Your task to perform on an android device: The drawing is now finished. I'd like to save this sketch.
Image 1: 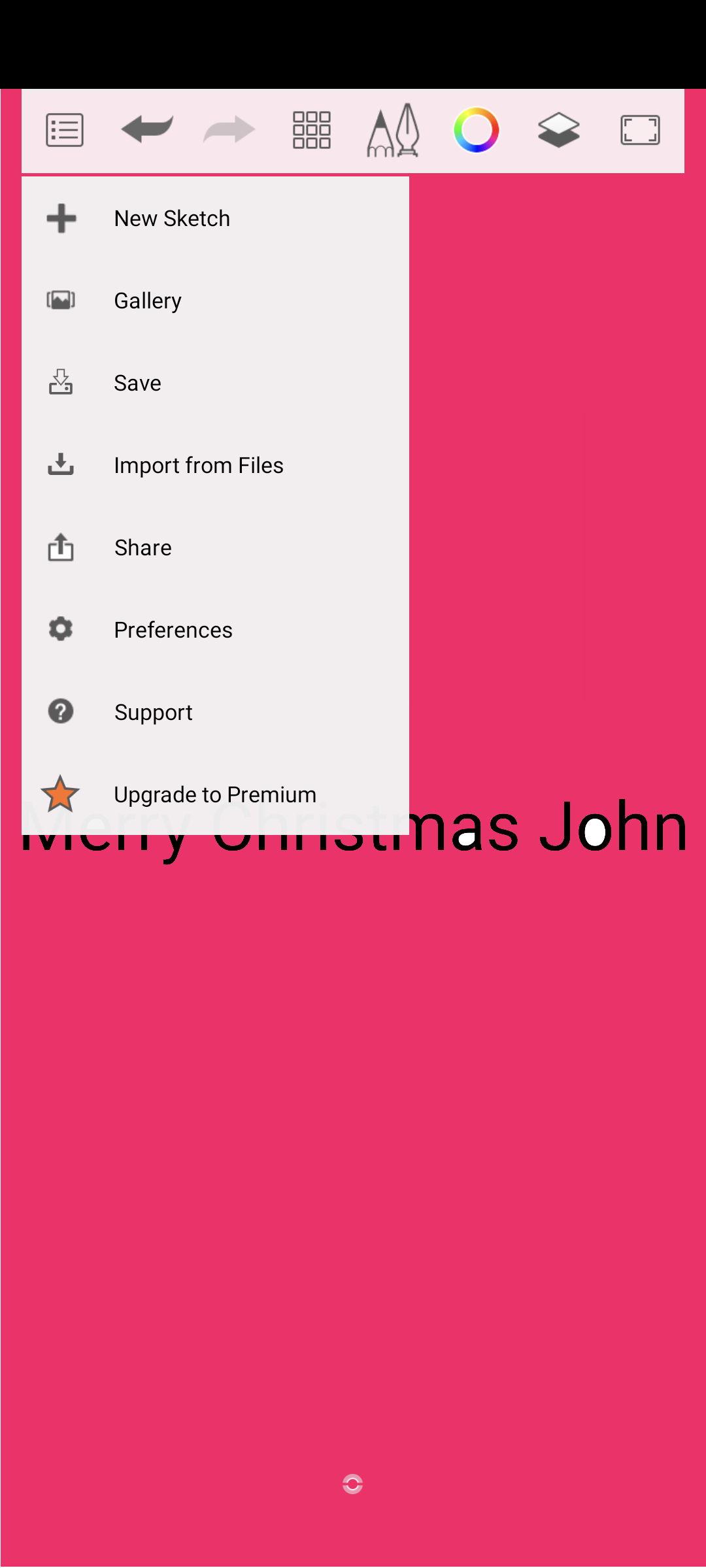
click on Save option
Step 1: click (137, 382)
Image 2: 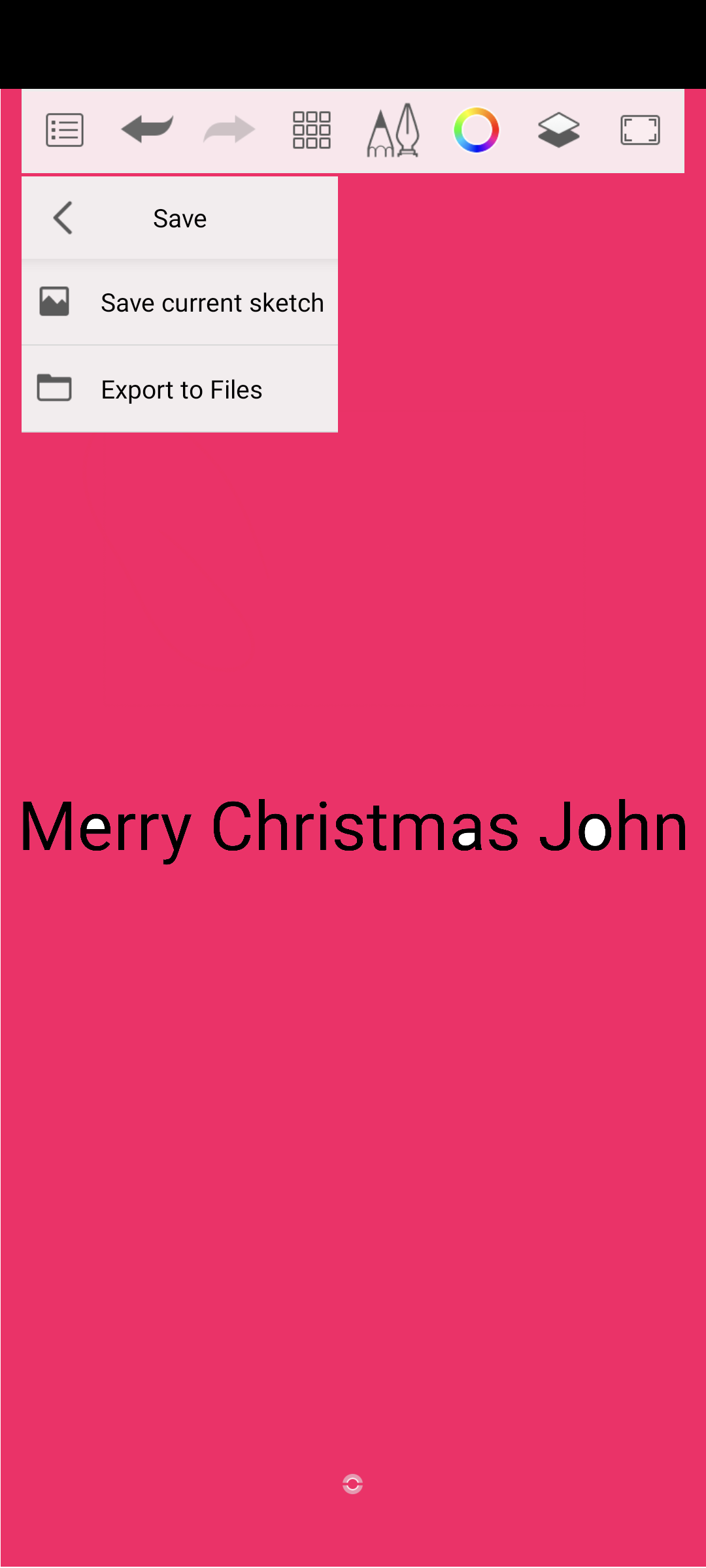
click on save current sketch
Step 2: click (212, 301)